Your task to perform on an android device: Tap on the three dots present at the side of the 6:15 AM alarm.
Image 0: 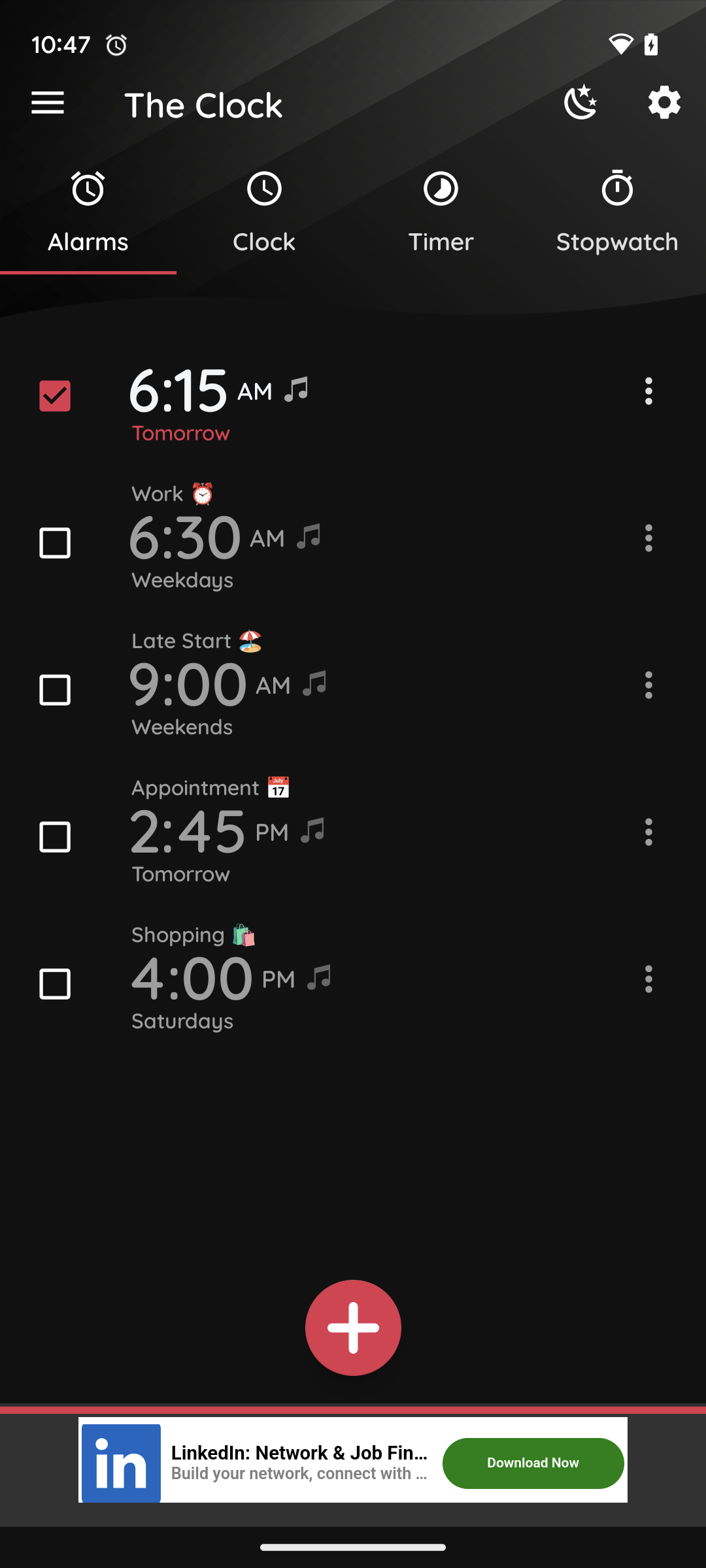
Step 0: click (642, 385)
Image 1: 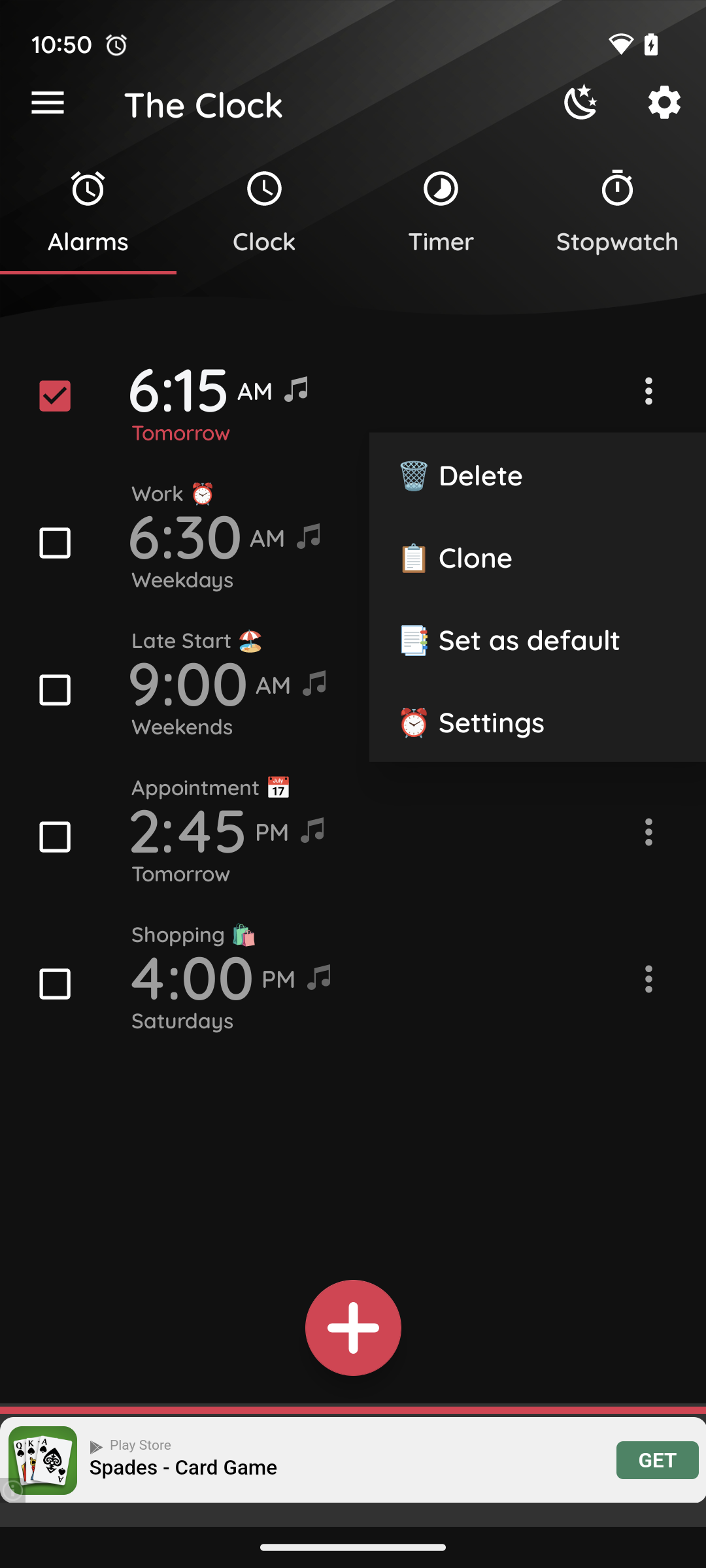
Tap on the delete icon present on the screen.
Step 1: click (537, 473)